Your task to perform on an android device: In the Calm app, I would like to listen to the popular story of Meditation The Grand Plan to rise and Shine so i can have a peaceful night's rest.
Image 0: 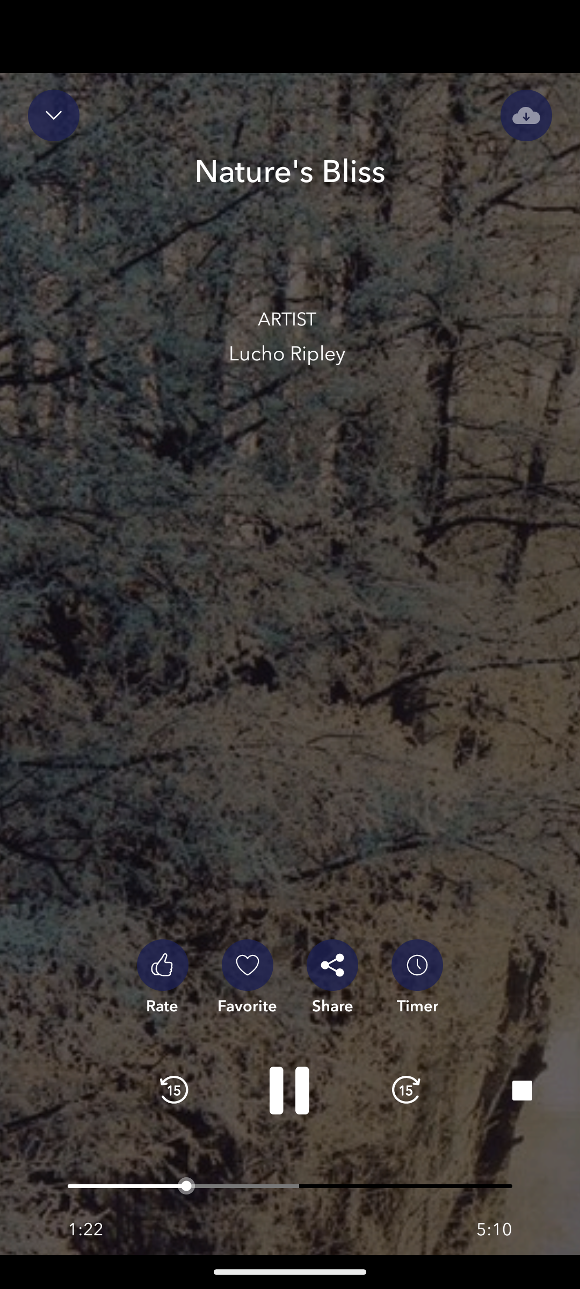
Get back to the previous page of the app
Step 0: press back button
Image 1: 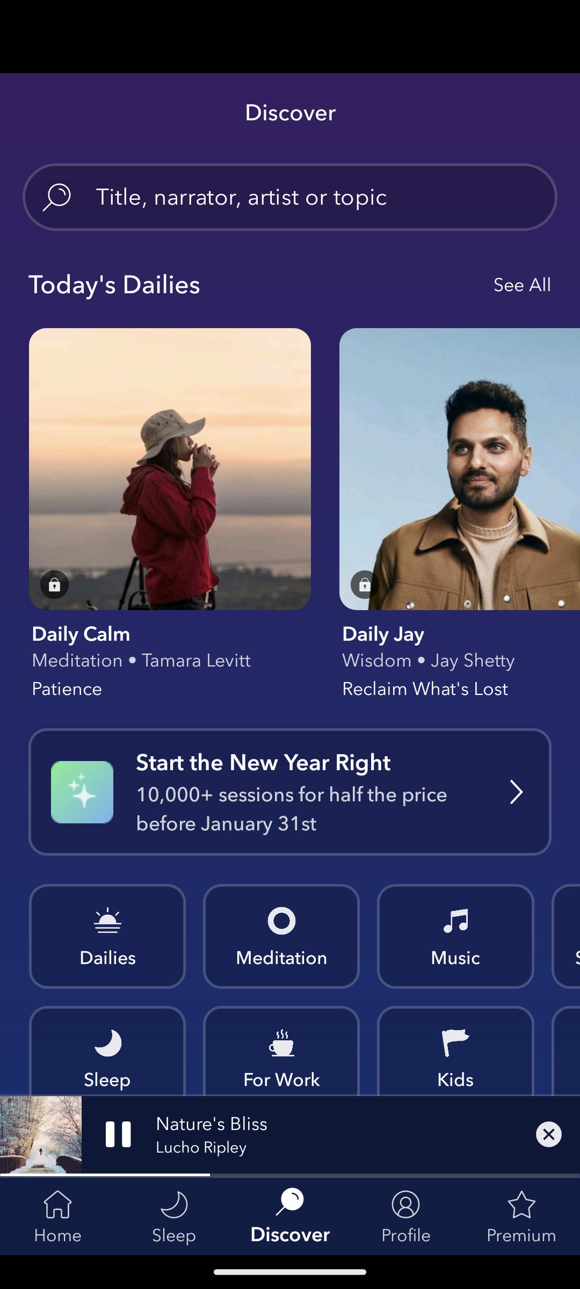
Go to the Sleep meditation category
Step 1: click (104, 1048)
Image 2: 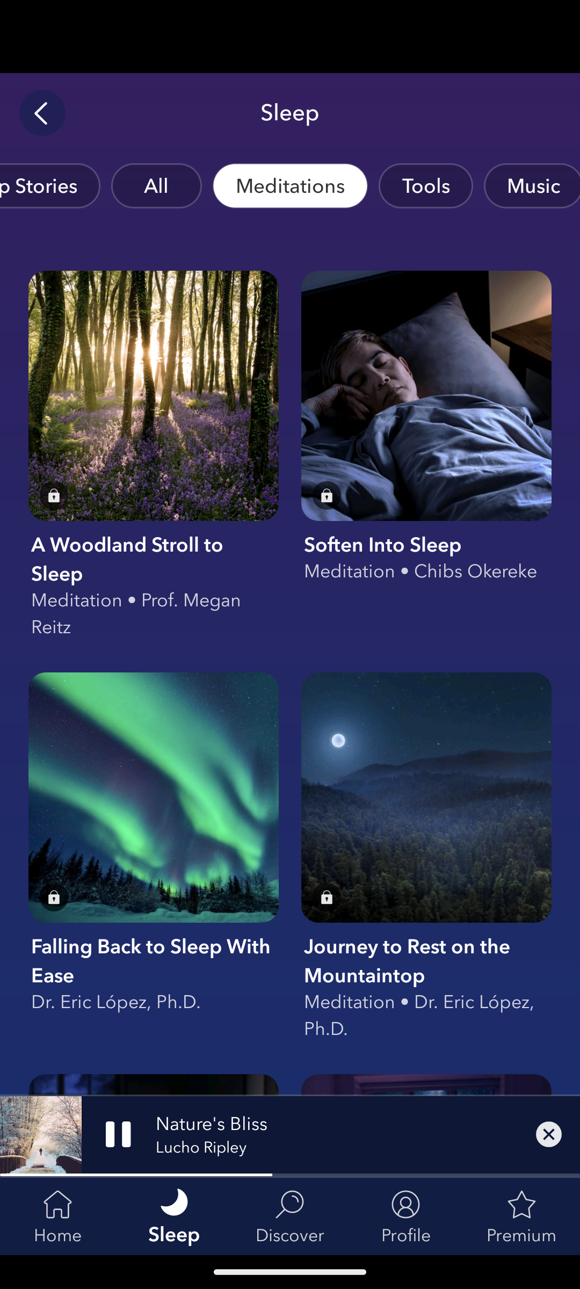
Swipe up for more meditations
Step 2: scroll down
Image 3: 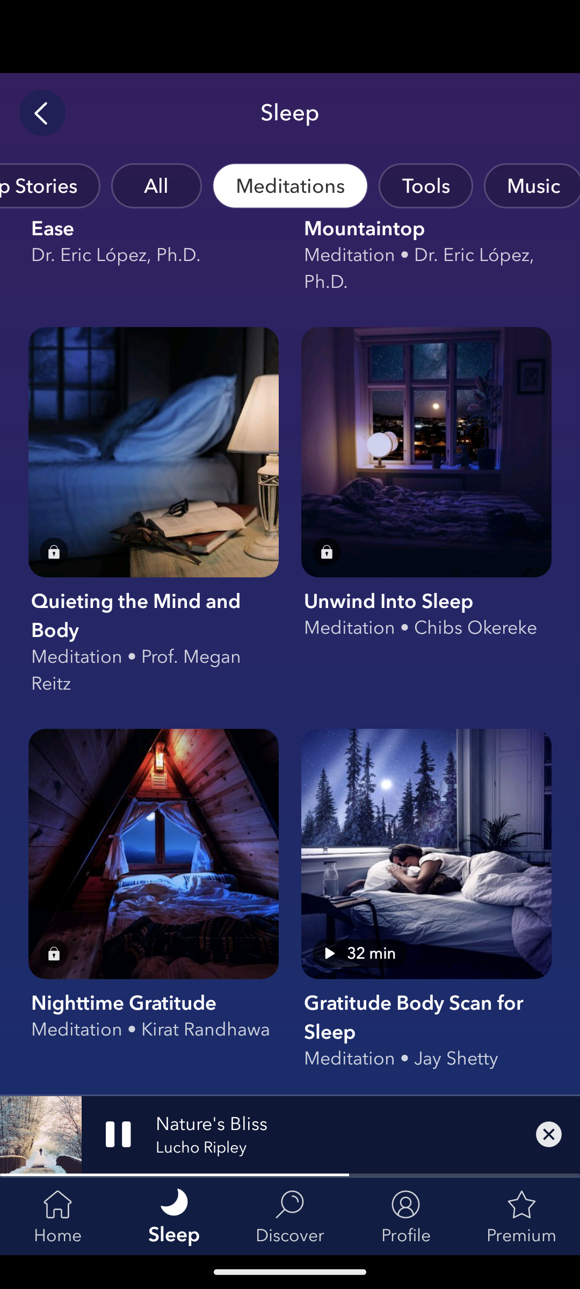
Click on the Gratitude Body scan for sleep meditation
Step 3: click (452, 896)
Image 4: 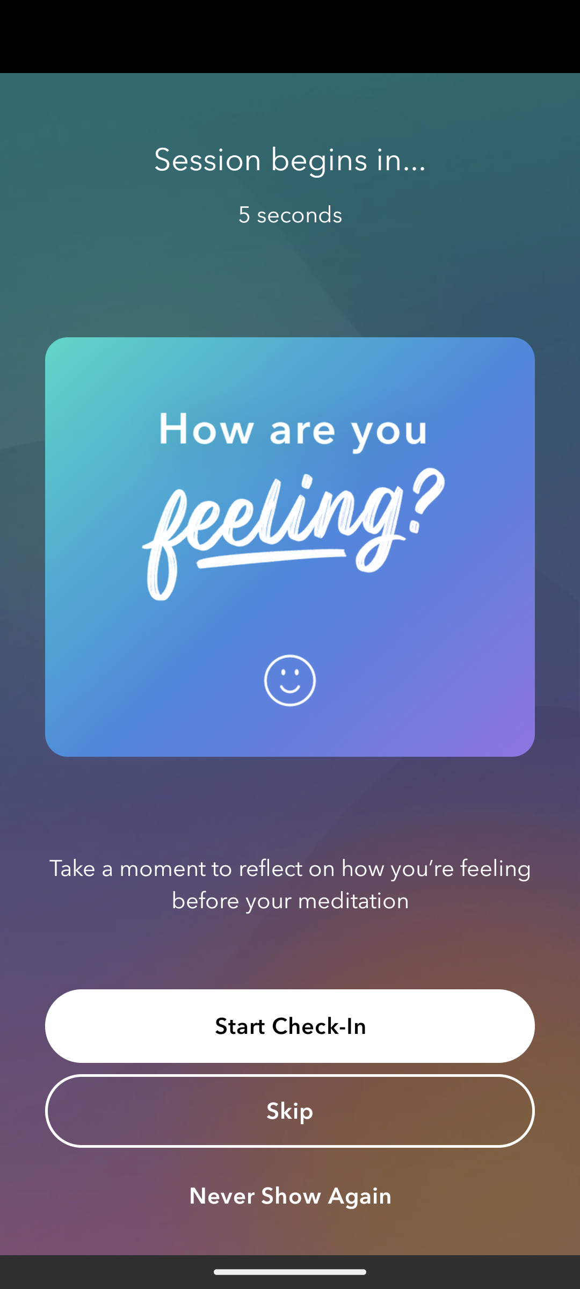
Click on the Gratitude Body scan for sleep meditation
Step 4: wait